Your task to perform on an android device: I want to set a daily alarm for 5.30 pm to go to the gym on the Alarmy app.
Image 1: 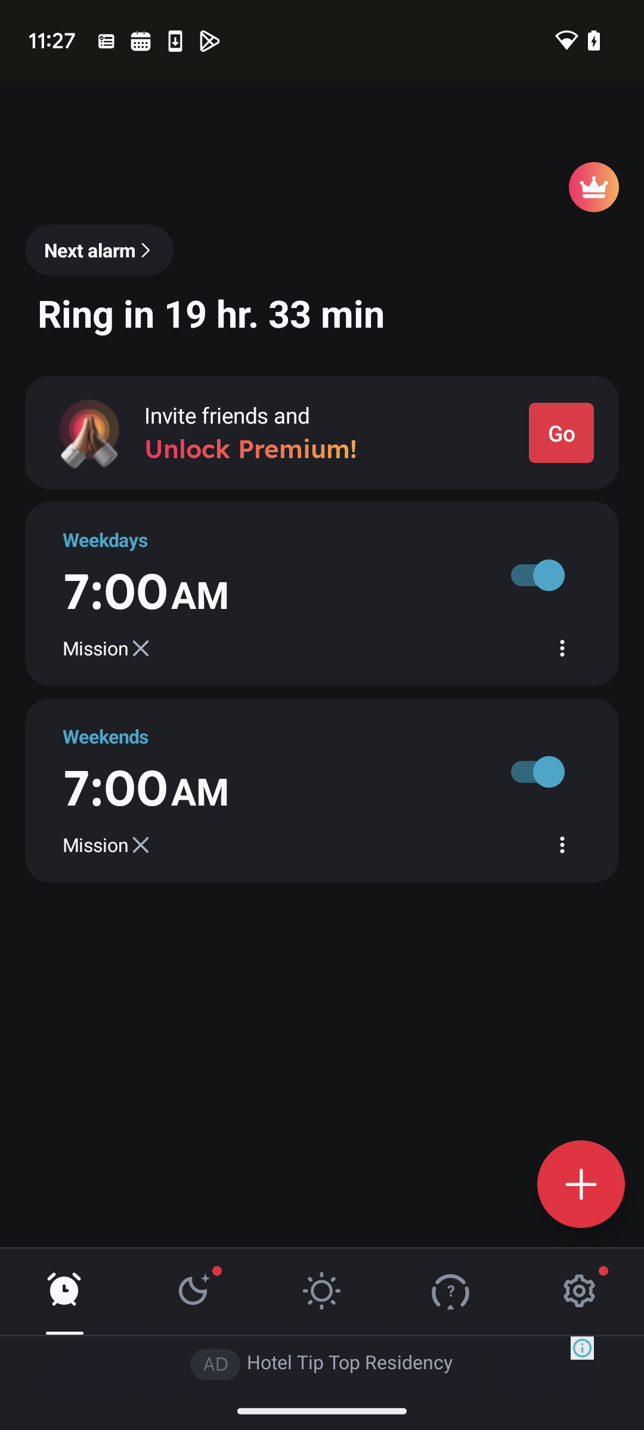
Click on the add sign
Step 1: click (581, 1184)
Image 2: 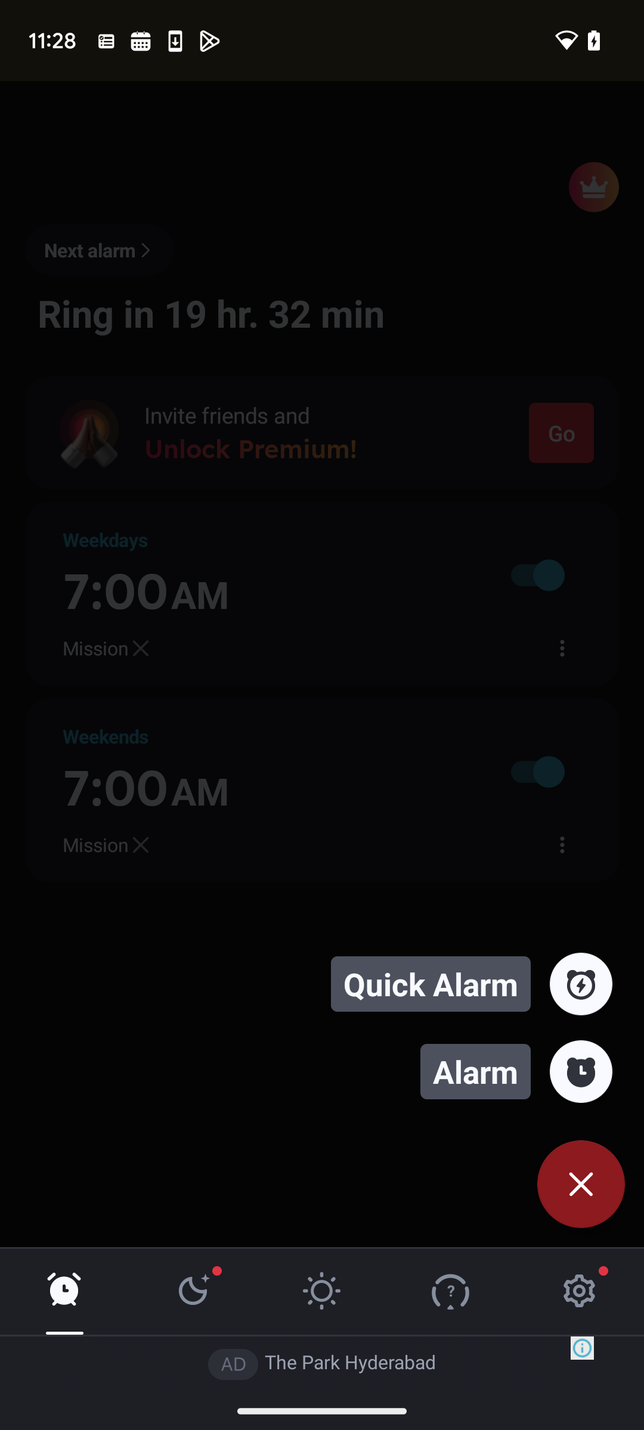
Select Alarm
Step 2: click (581, 1071)
Image 3: 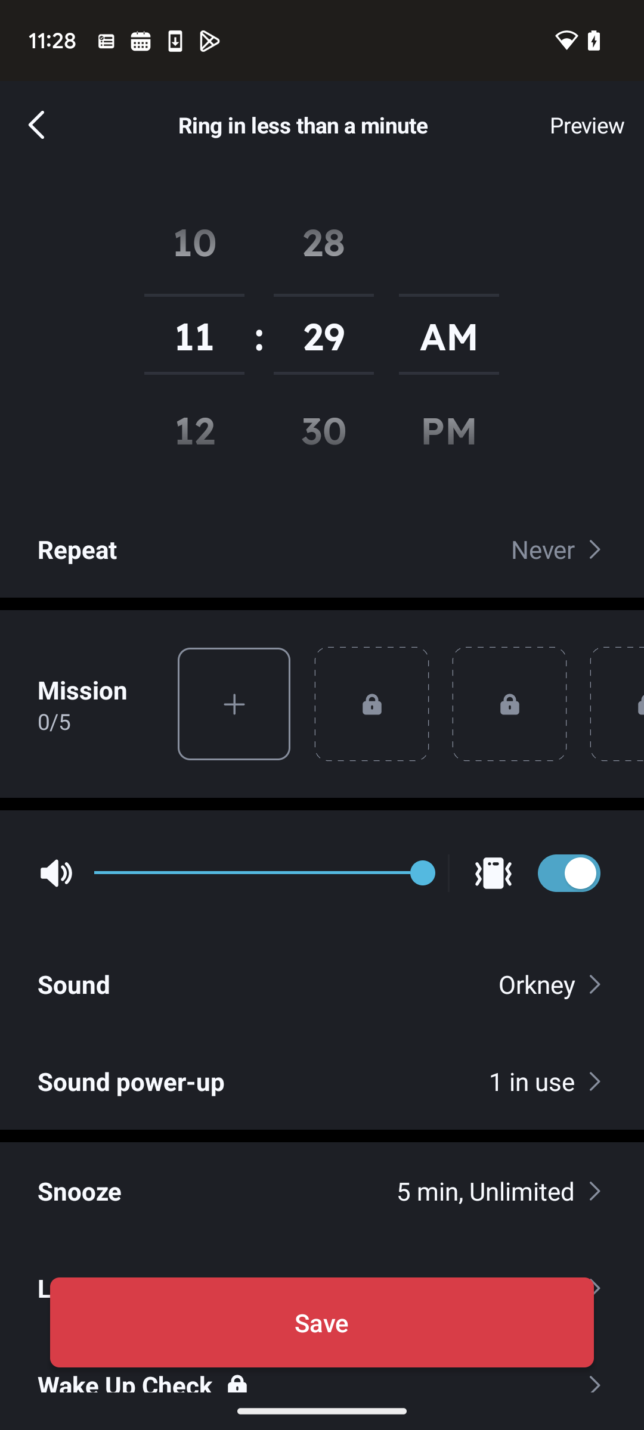
Set Alarm for 5.30 pm
Step 3: click (194, 334)
Image 4: 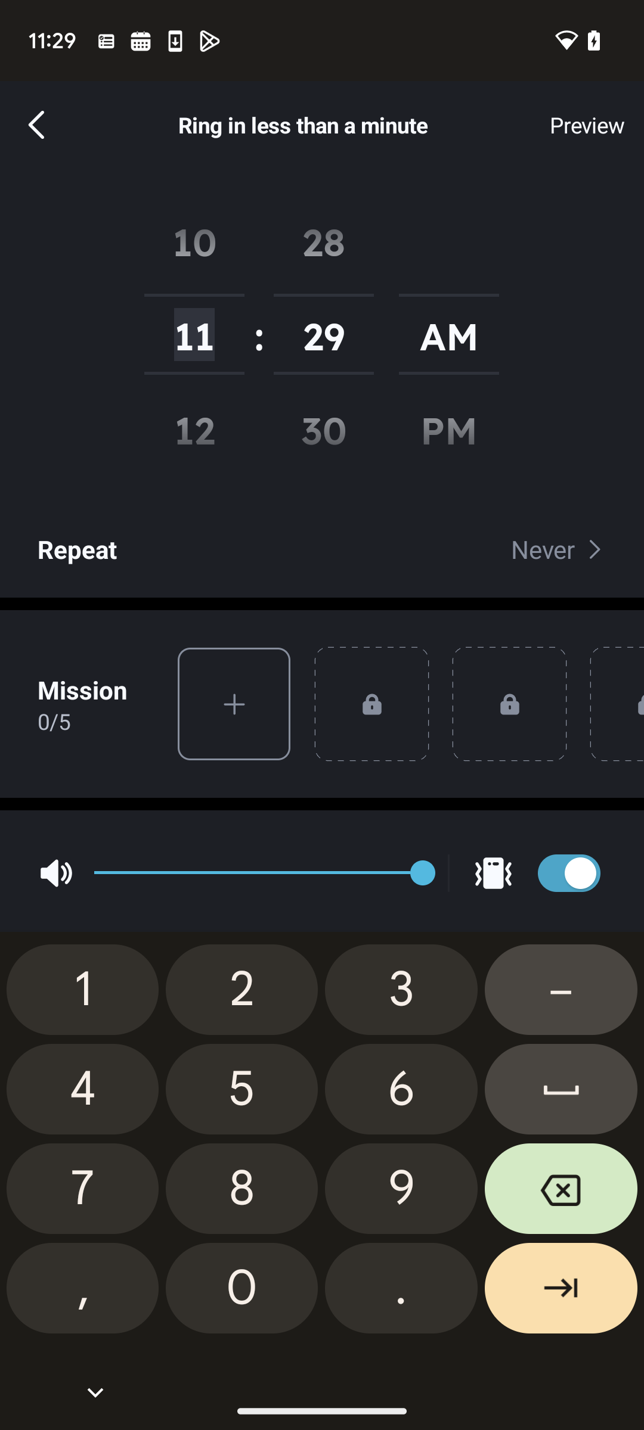
Set Alarm for 5.30 pm
Step 4: type "05"
Image 6: 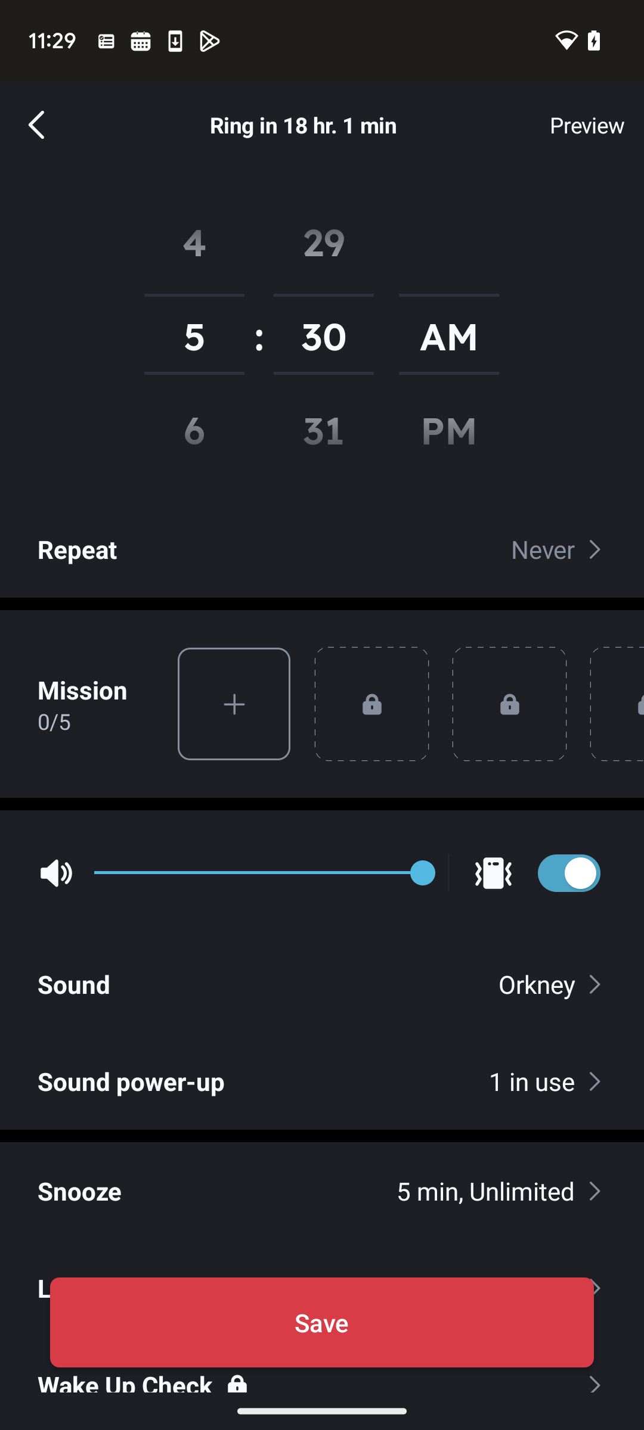
Set Alarm for 5.30 pm
Step 6: click (448, 424)
Image 7: 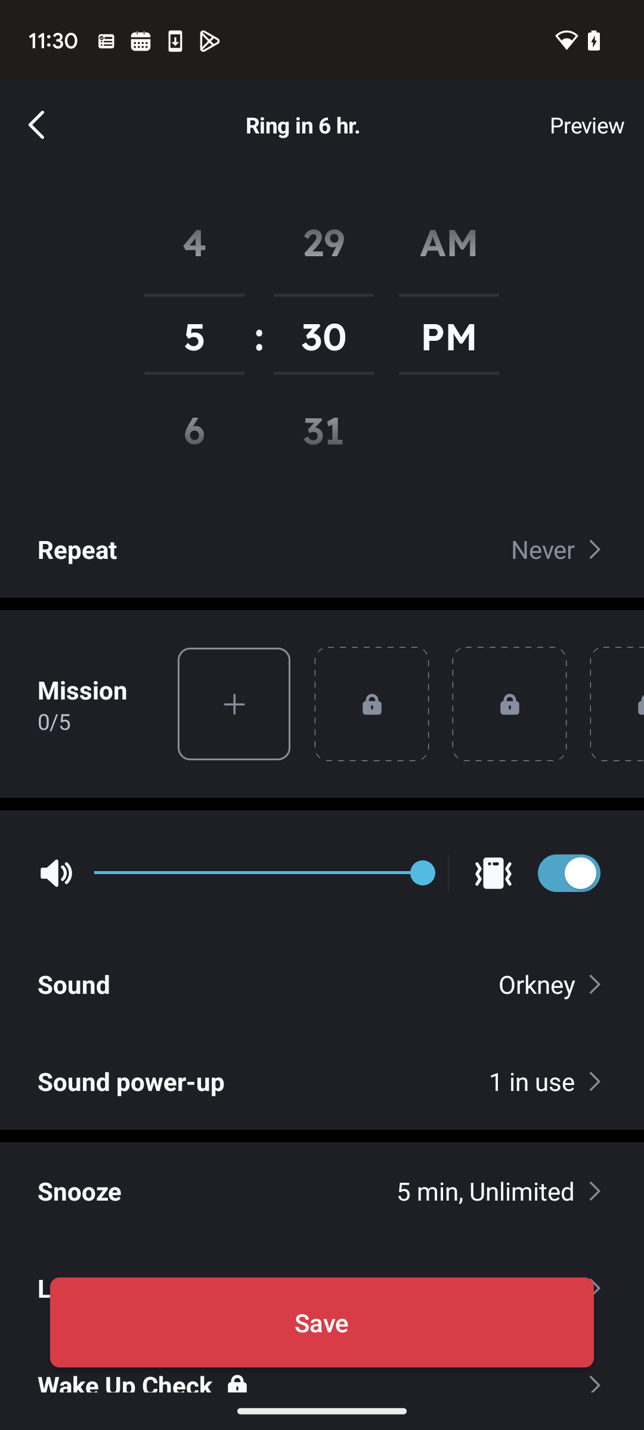
Swipe up
Step 7: scroll down
Image 8: 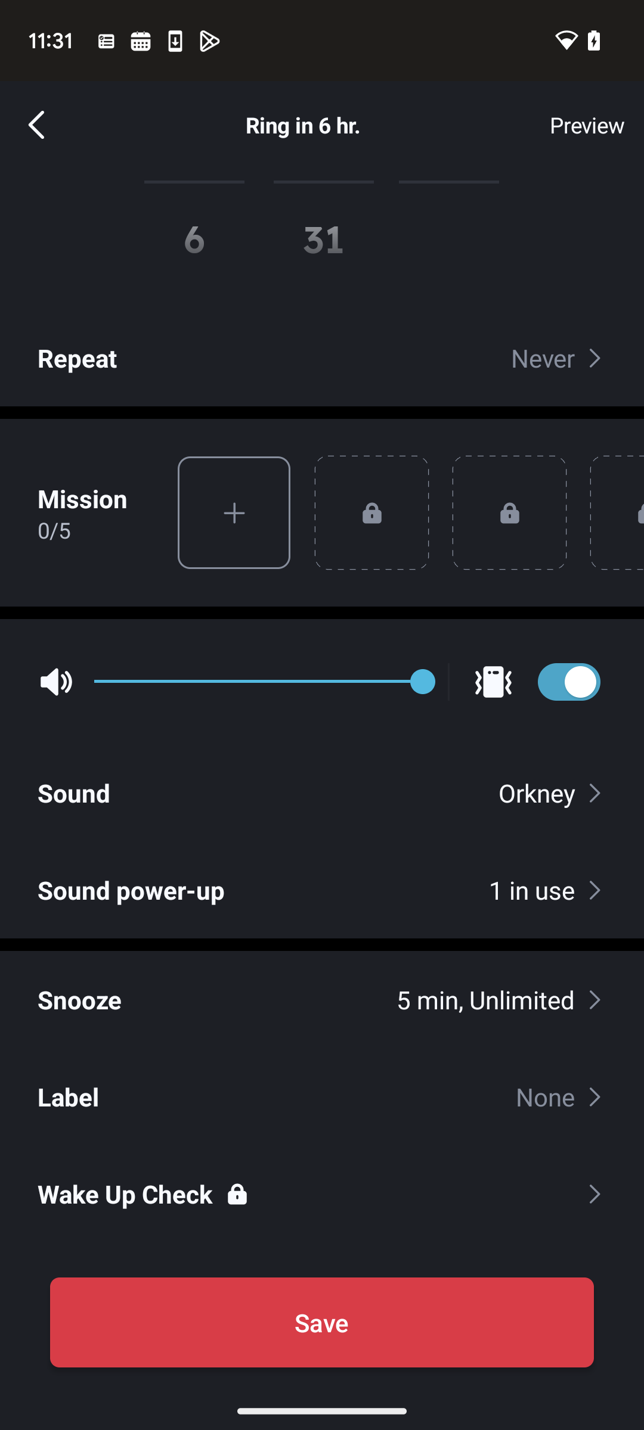
Click on label
Step 8: click (440, 1096)
Image 9: 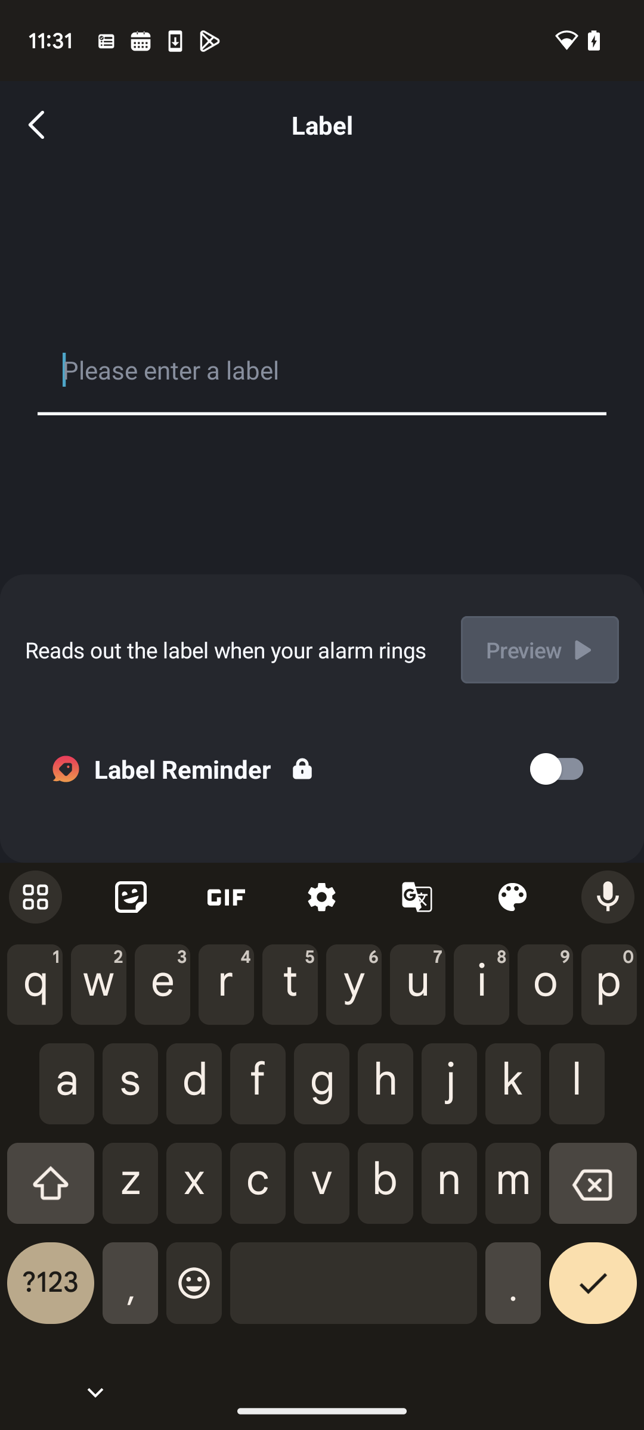
Enter go to gym
Step 9: type "Go to gym"
Image 10: 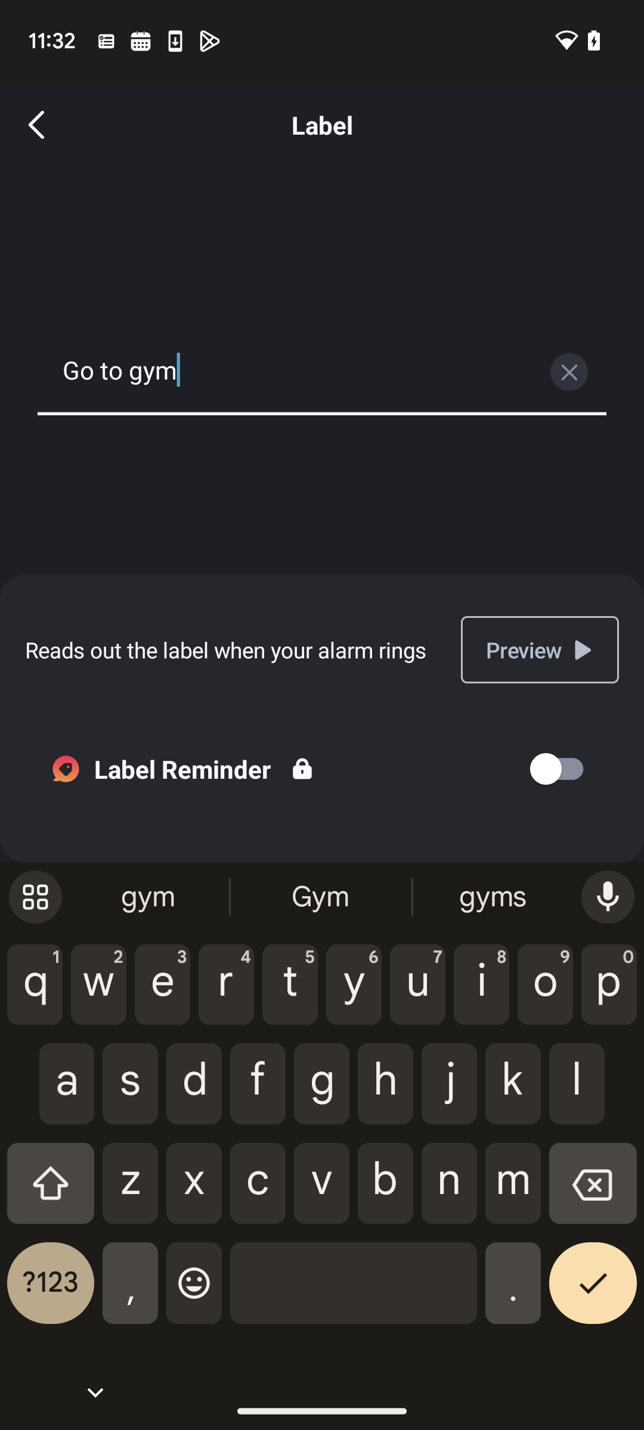
Click on the correct icon
Step 10: click (593, 1292)
Image 11: 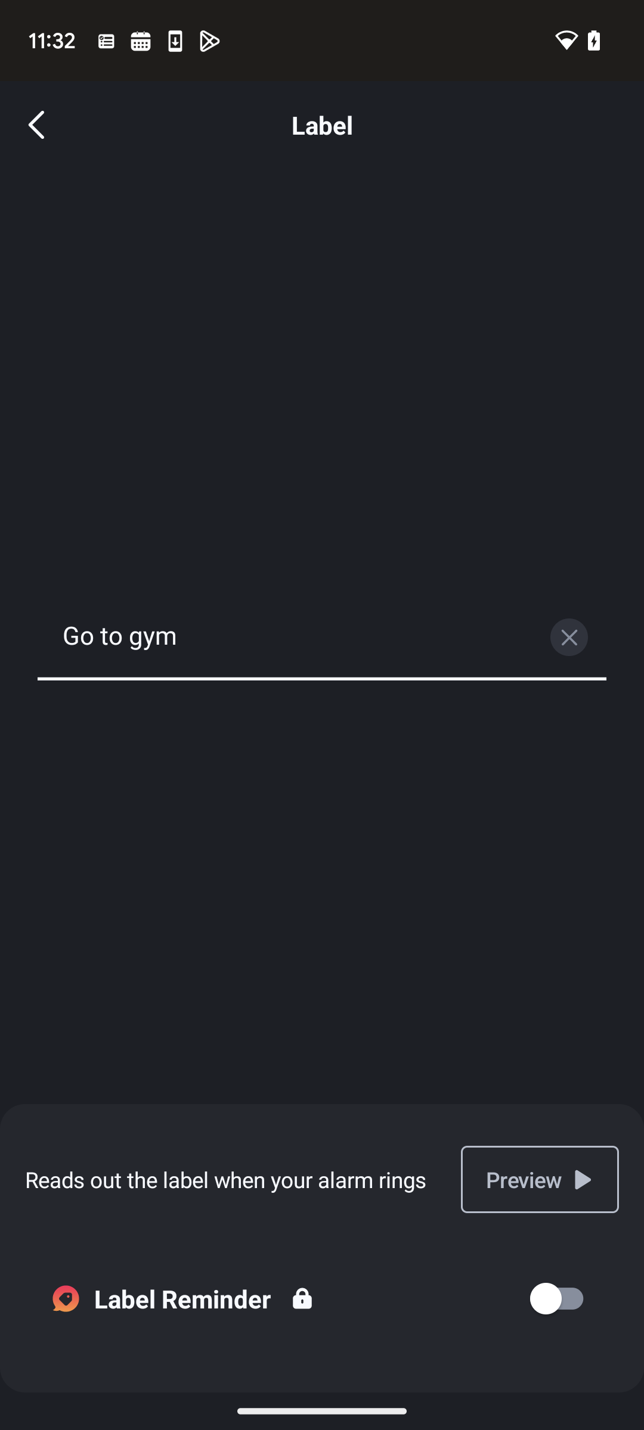
Click on the correct icon
Step 11: click (38, 125)
Image 12: 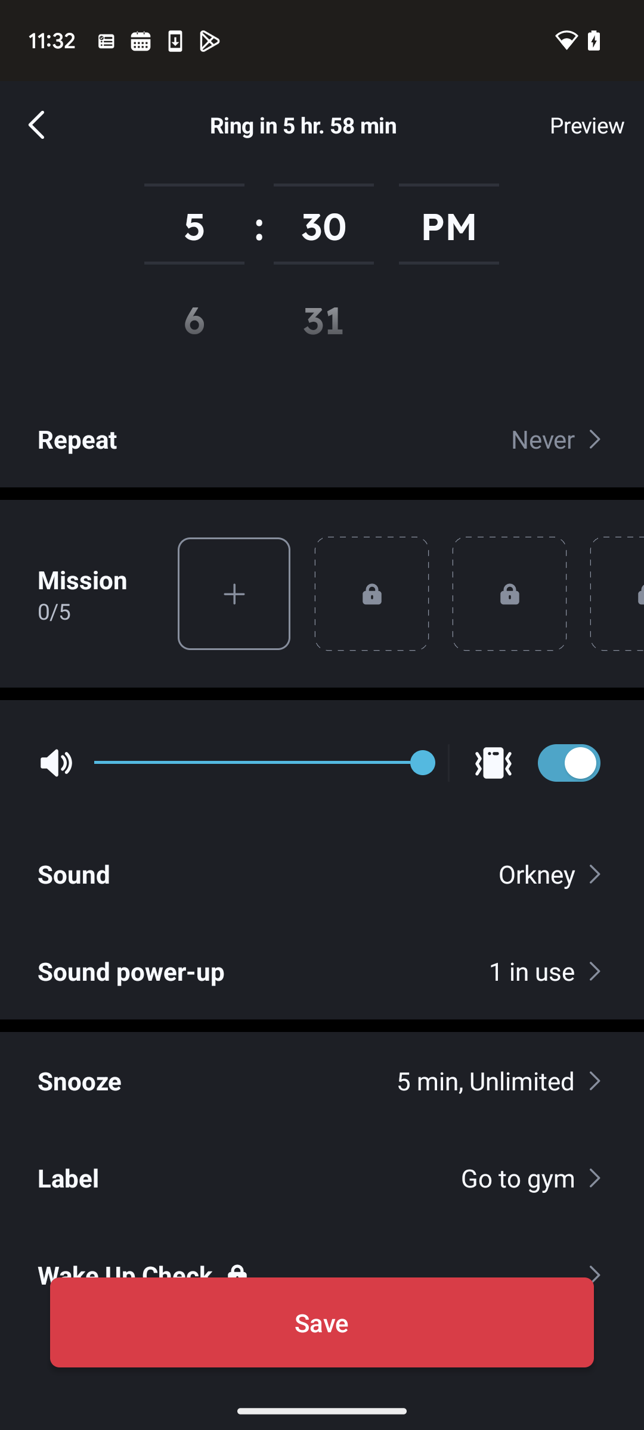
Click on save
Step 12: click (382, 1320)
Image 13: 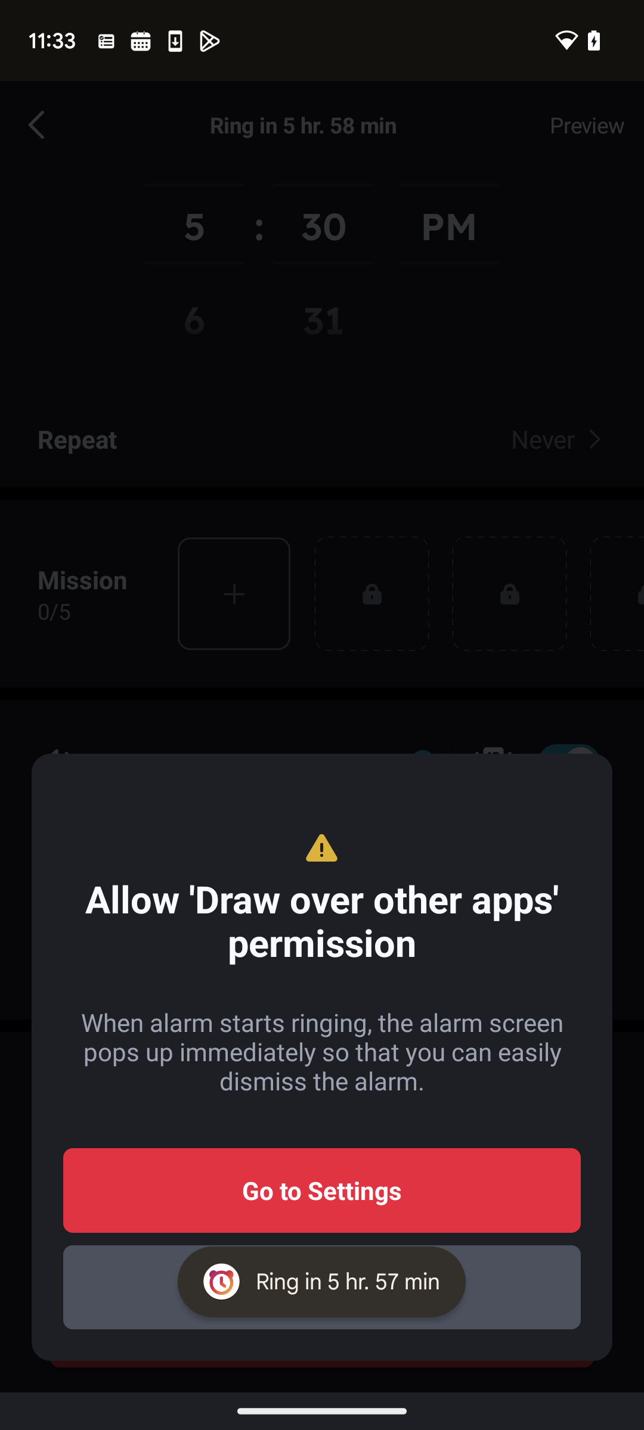
Click on save
Step 13: click (321, 1287)